Your task to perform on an android device: My wife told me that her audio I recorded is not clear and low quality, so I want to get clear and high quality voice recording, so change the sound quality to Higher in the Easy Voice Recorder app.
Image 0: 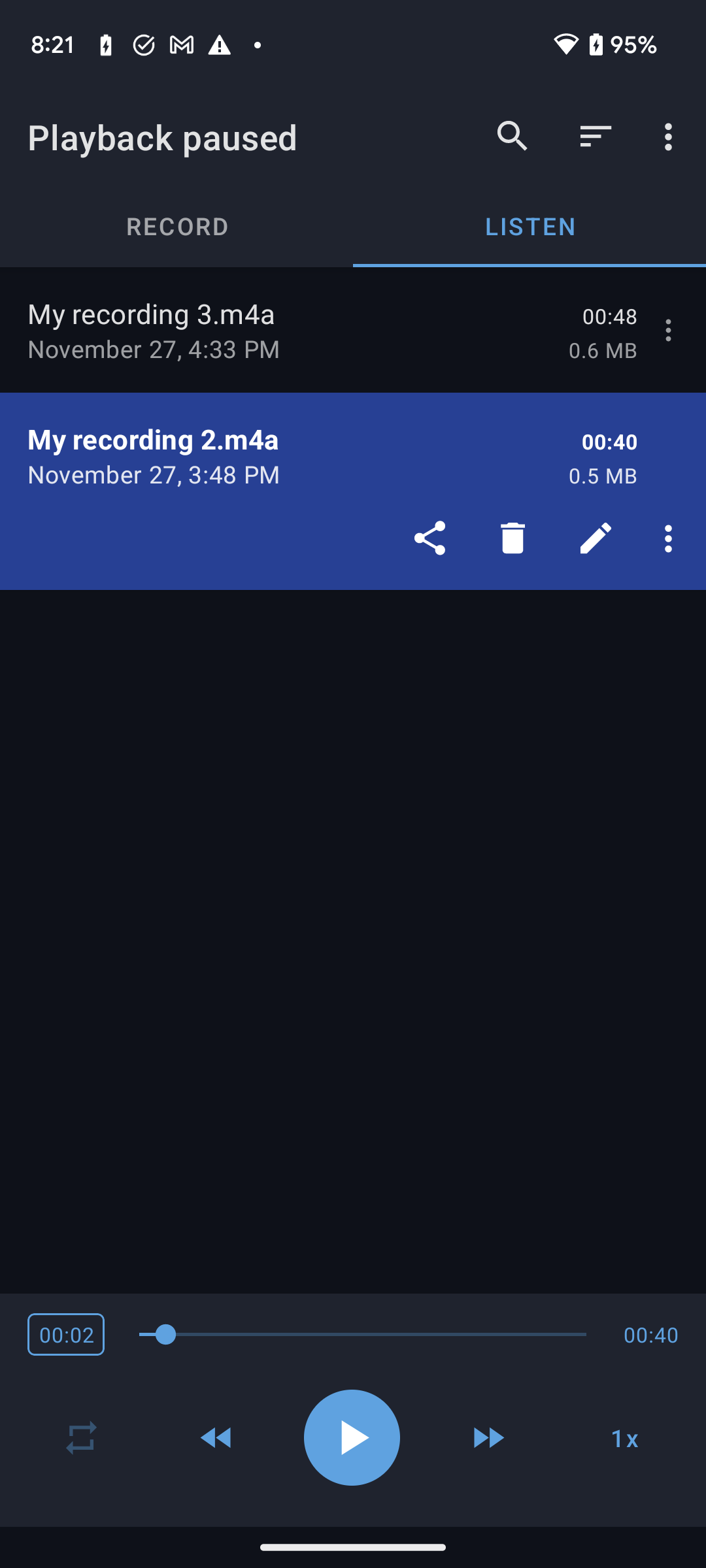
Click on the three dots icon at the top right corner of the screen to view the settings option.
Step 0: click (671, 137)
Image 1: 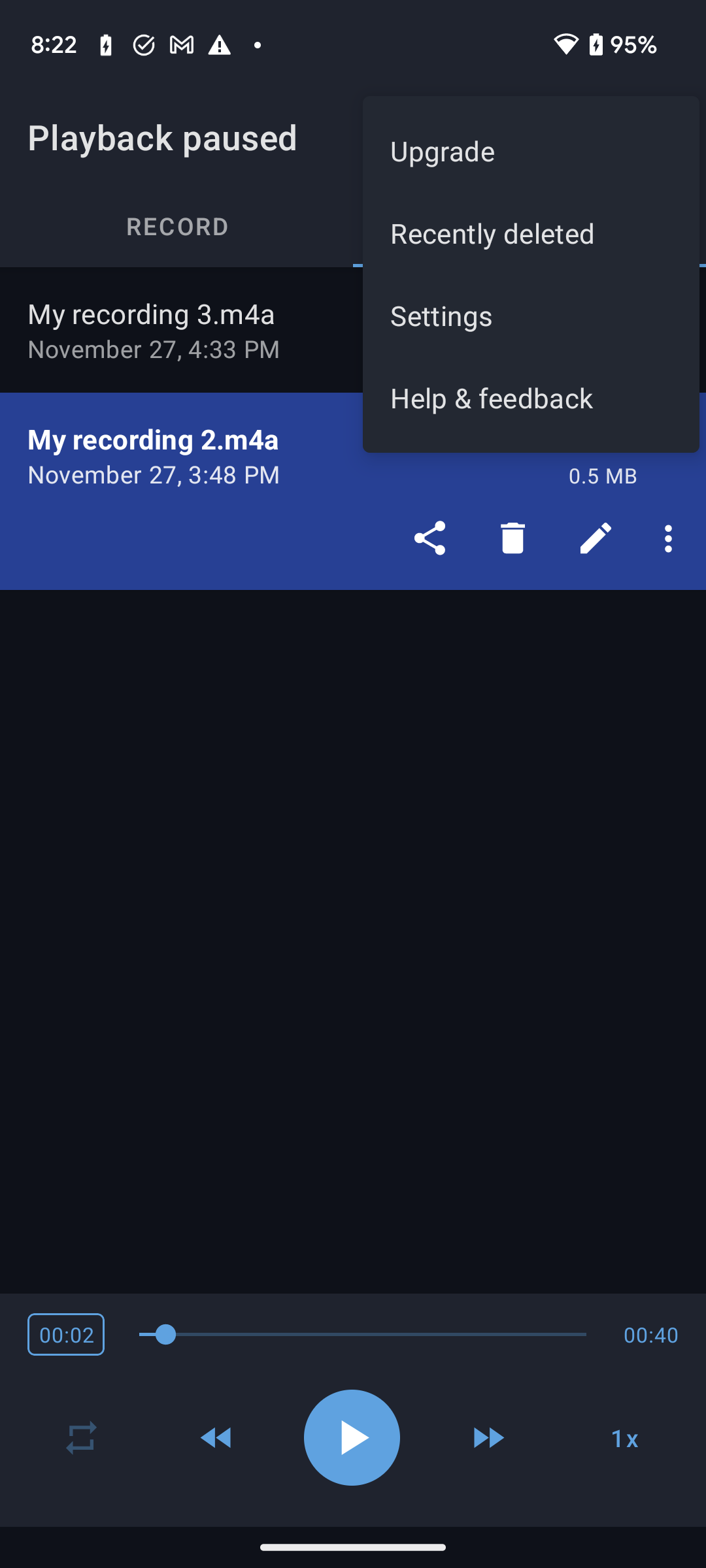
Click on the Settings option to view the sound quality option.
Step 1: click (531, 315)
Image 2: 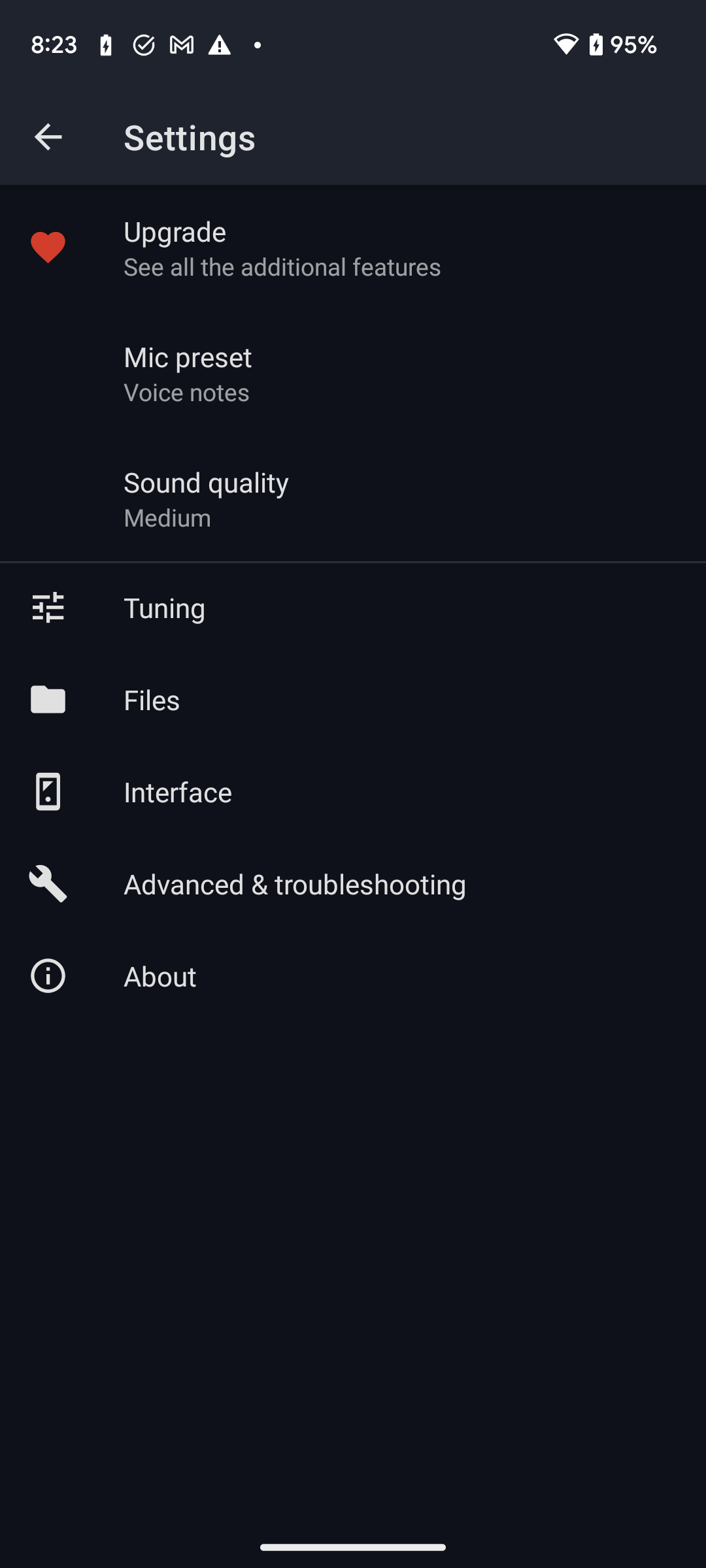
Click on the Sound quality option to change the sound quality.
Step 2: click (206, 482)
Image 3: 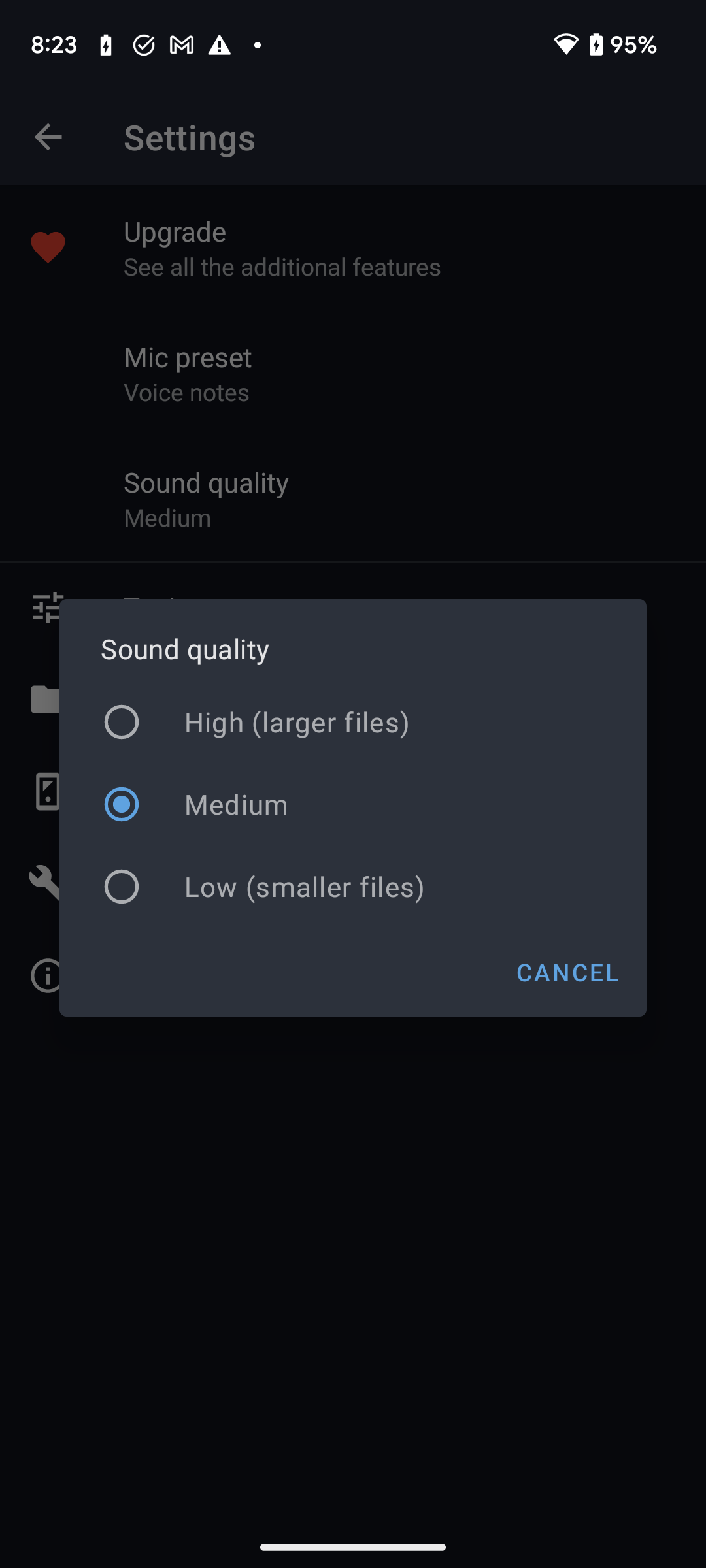
Click on the circle of High (larger files) to select this sound quality.
Step 3: click (352, 722)